Your task to perform on an android device:  Open the Google Slides and Create a new slide with Templates Field trip
Image 0: 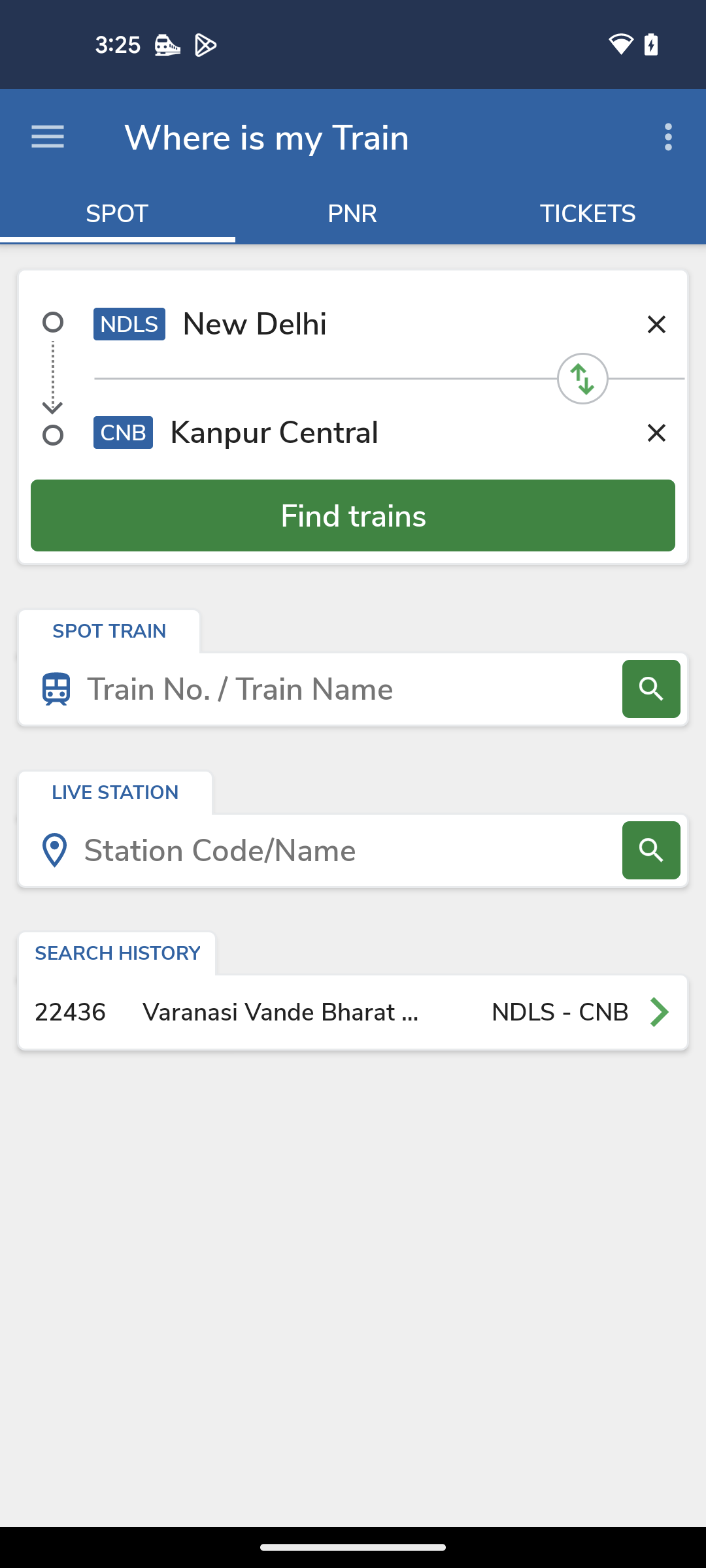
Open Google slides app
Step 0: open app "Slides"
Image 1: 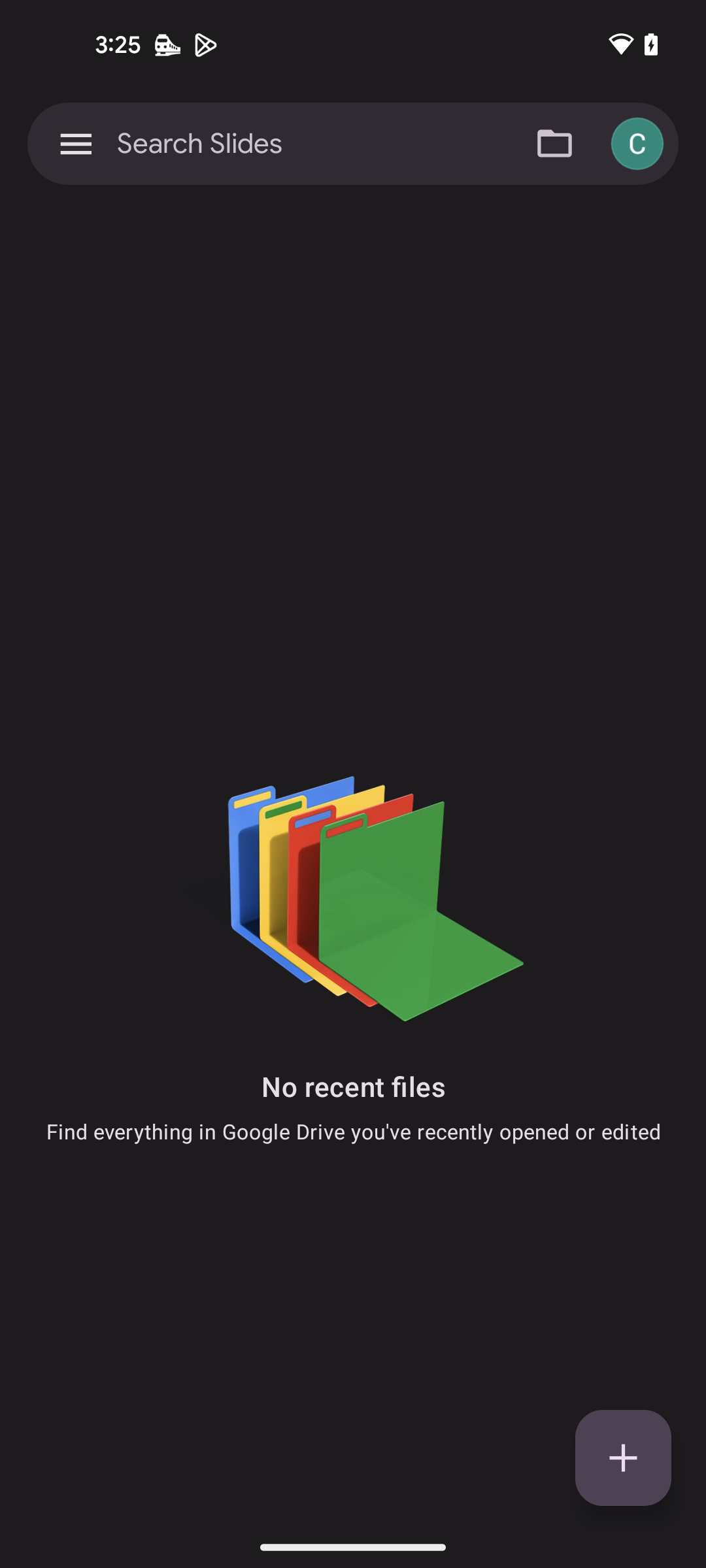
Click on plus button at the bottom right corner
Step 1: click (623, 1458)
Image 2: 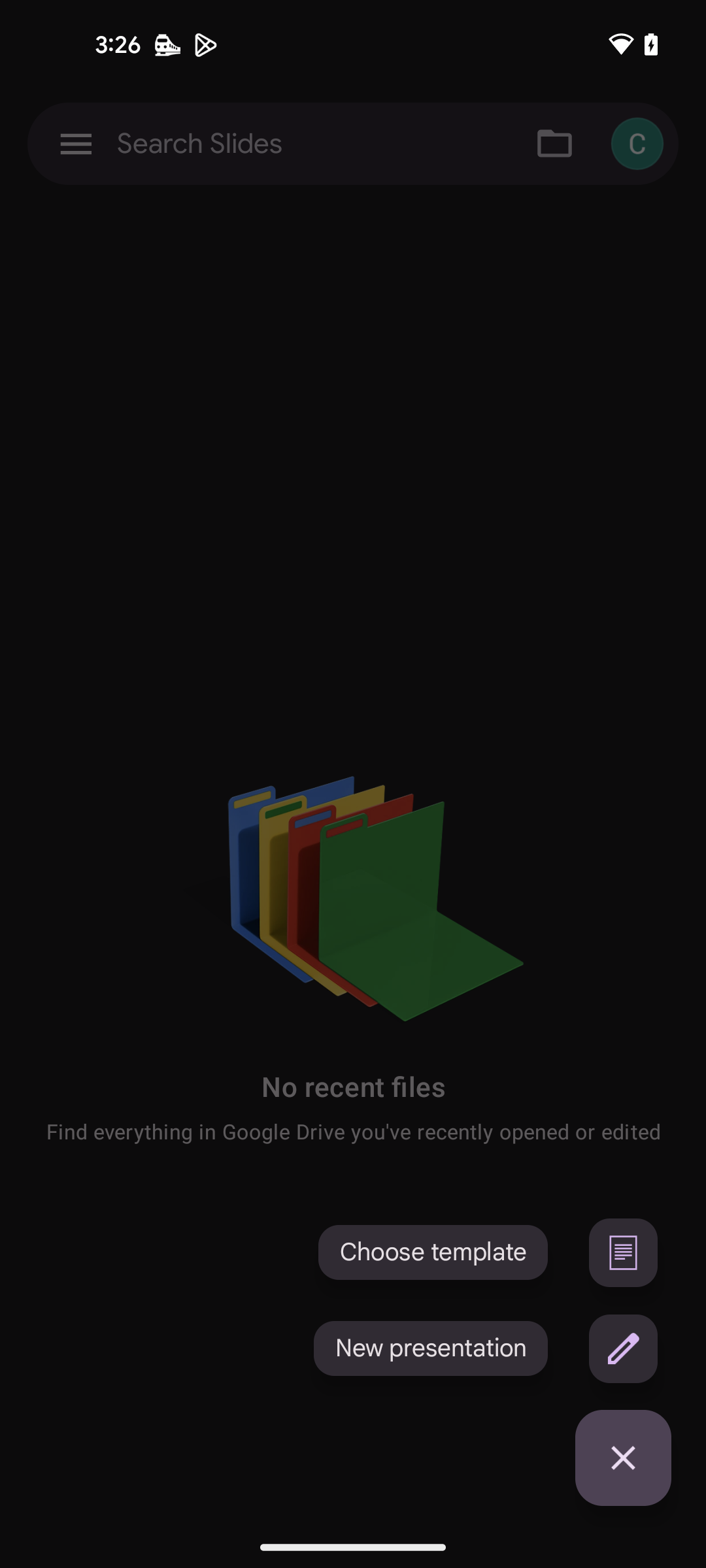
Click on Choose template
Step 2: click (433, 1252)
Image 3: 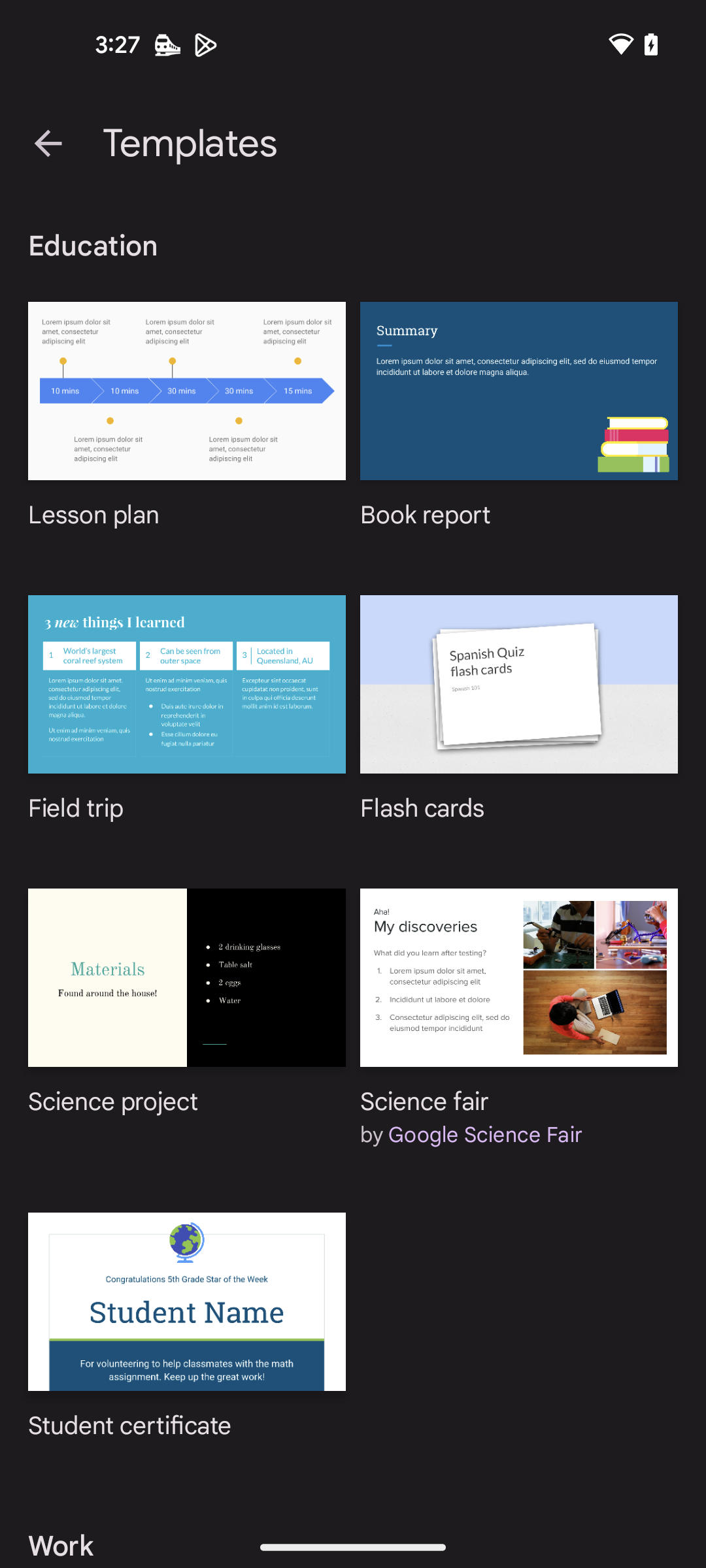
Click on Field trip option
Step 3: click (187, 684)
Image 4: 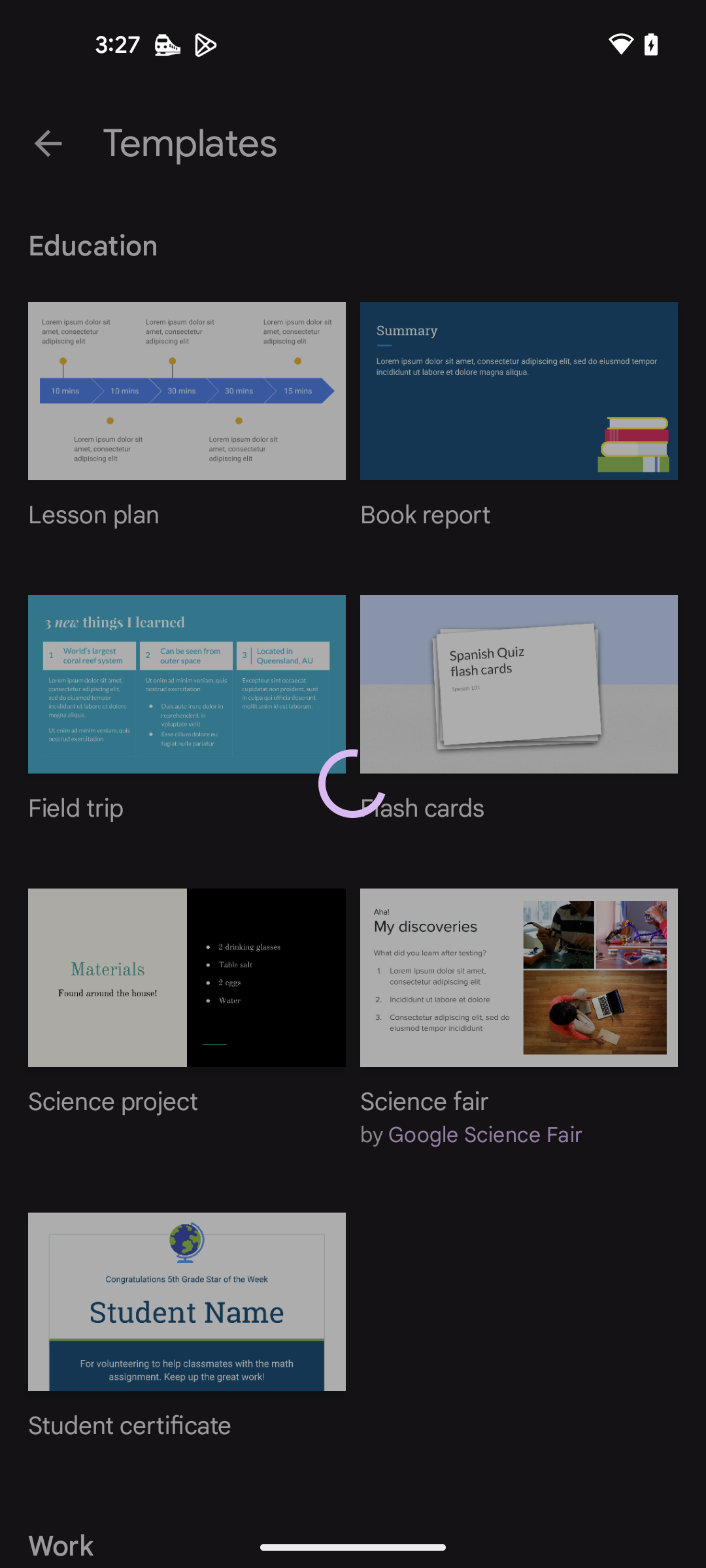
Click on Field trip option
Step 4: wait